Your task to perform on an android device: Because of how tense and busy I was all day, I want to unwind by listening to music by oscar and the wolf on the Vimeo app.
Image 0: 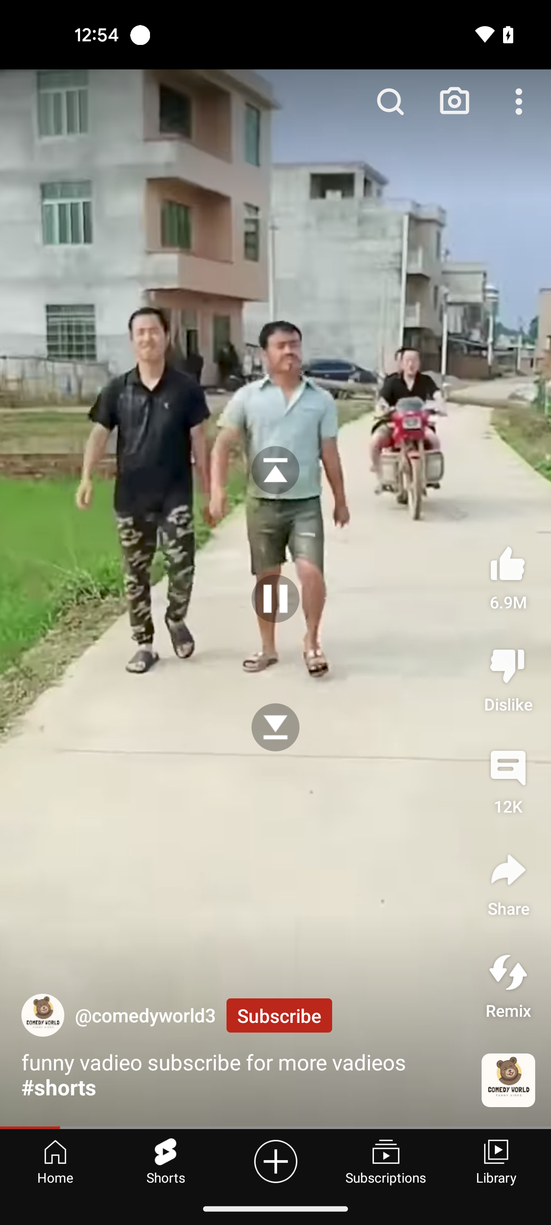
Open the Vimeo app
Step 0: open app "Vimeo"
Image 1: 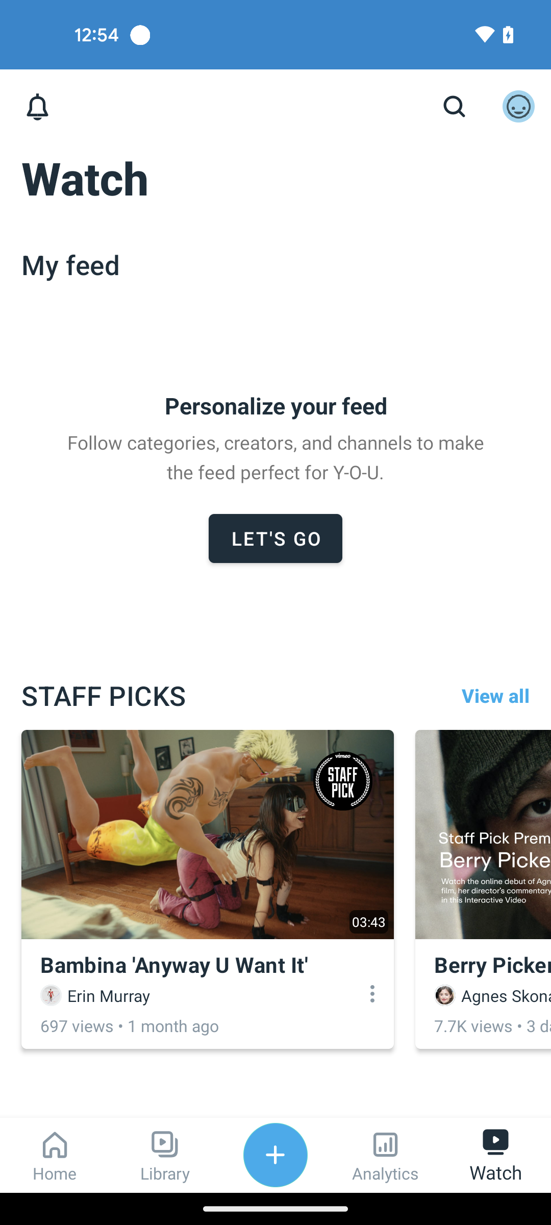
Tap on the search bar at the top of the screen
Step 1: click (454, 107)
Image 2: 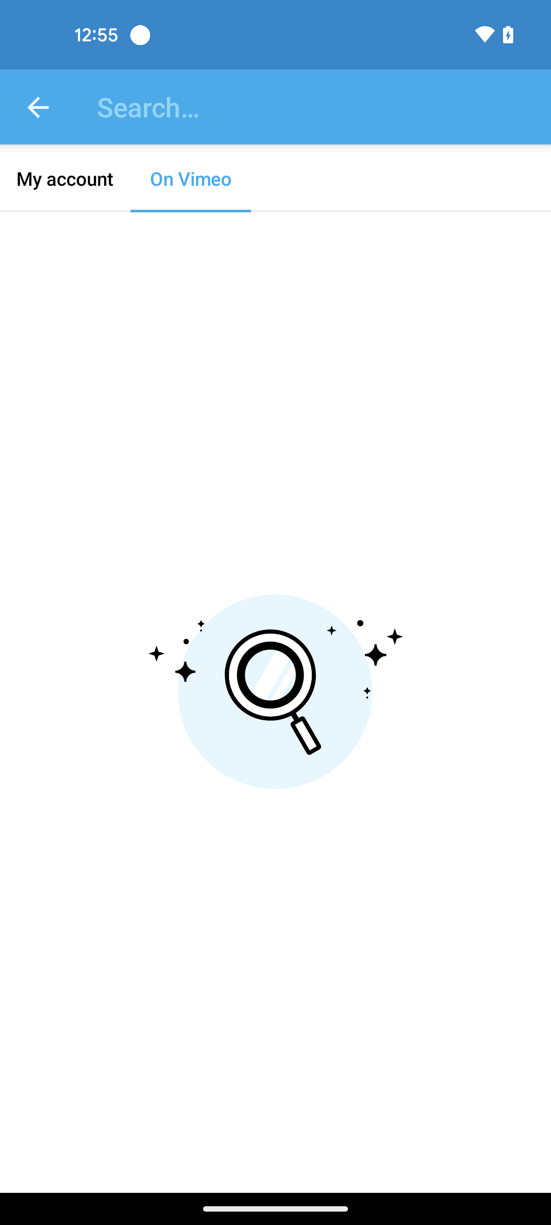
Search for oscar and the wolf music
Step 2: type "oscar and the wolf music"
Image 3: 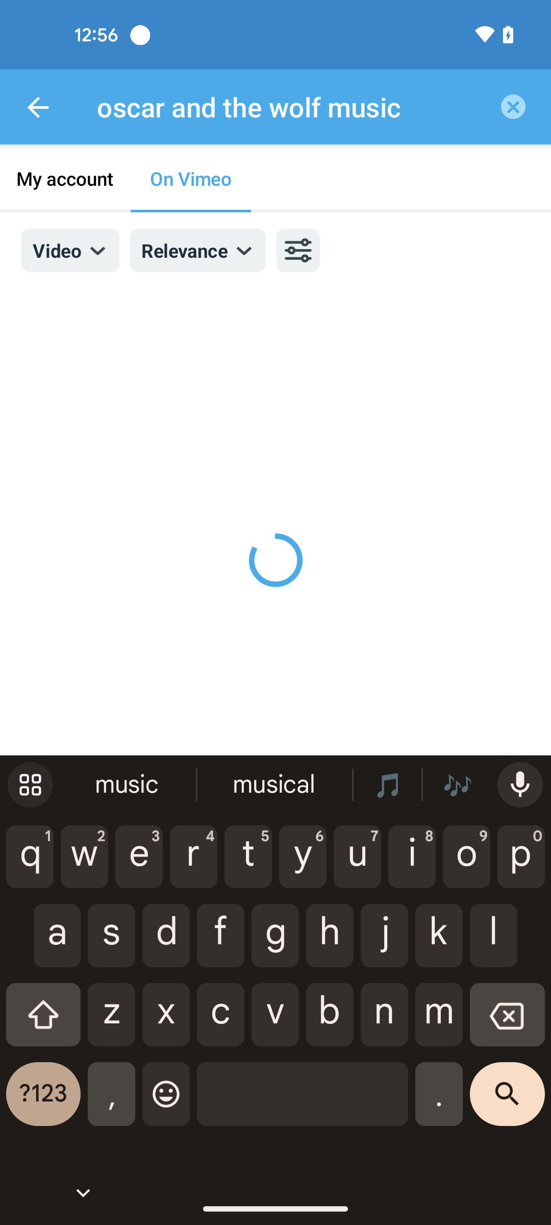
Search for oscar and the wolf music
Step 3: wait